Your task to perform on an android device: Although I've owned sports shoes in the past, I'm looking for Puma sneakers this time. For Puma-branded sneakers, use the Shopclues app.
Image 0: 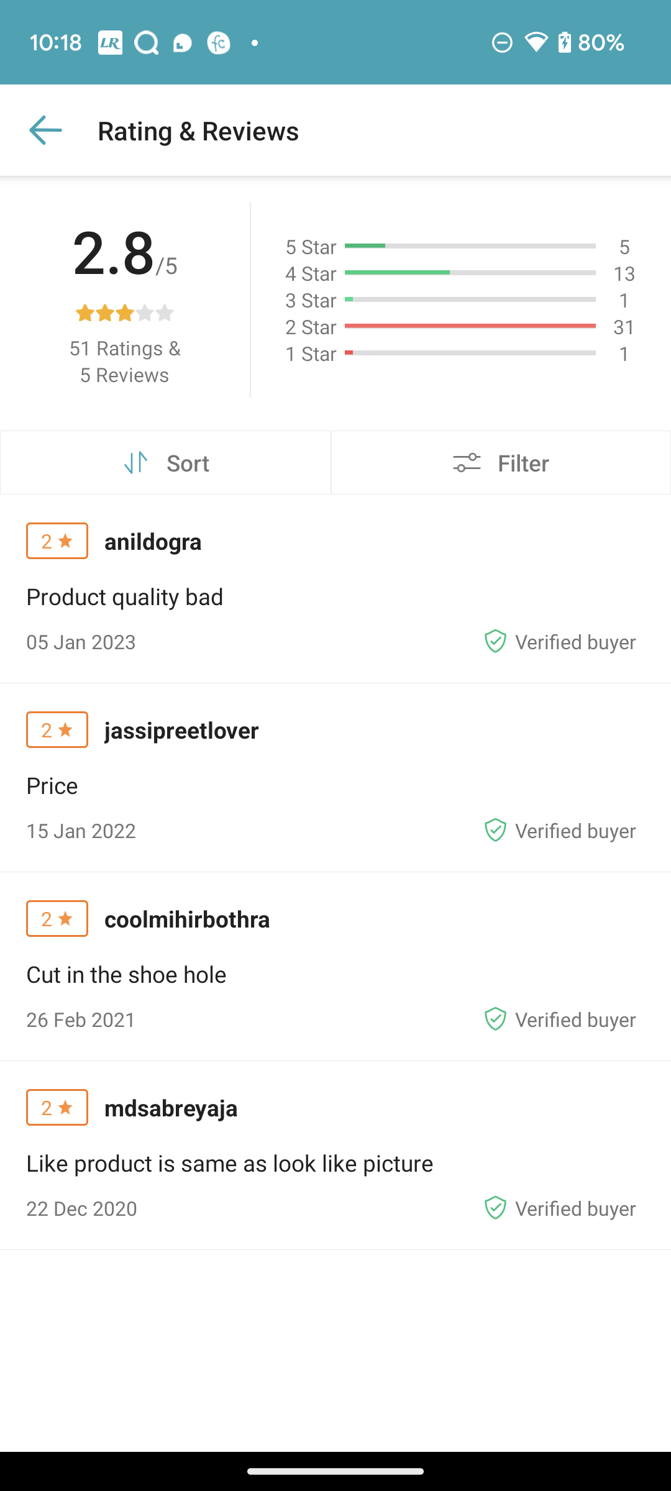
go back to the previous page
Step 0: press back button
Image 1: 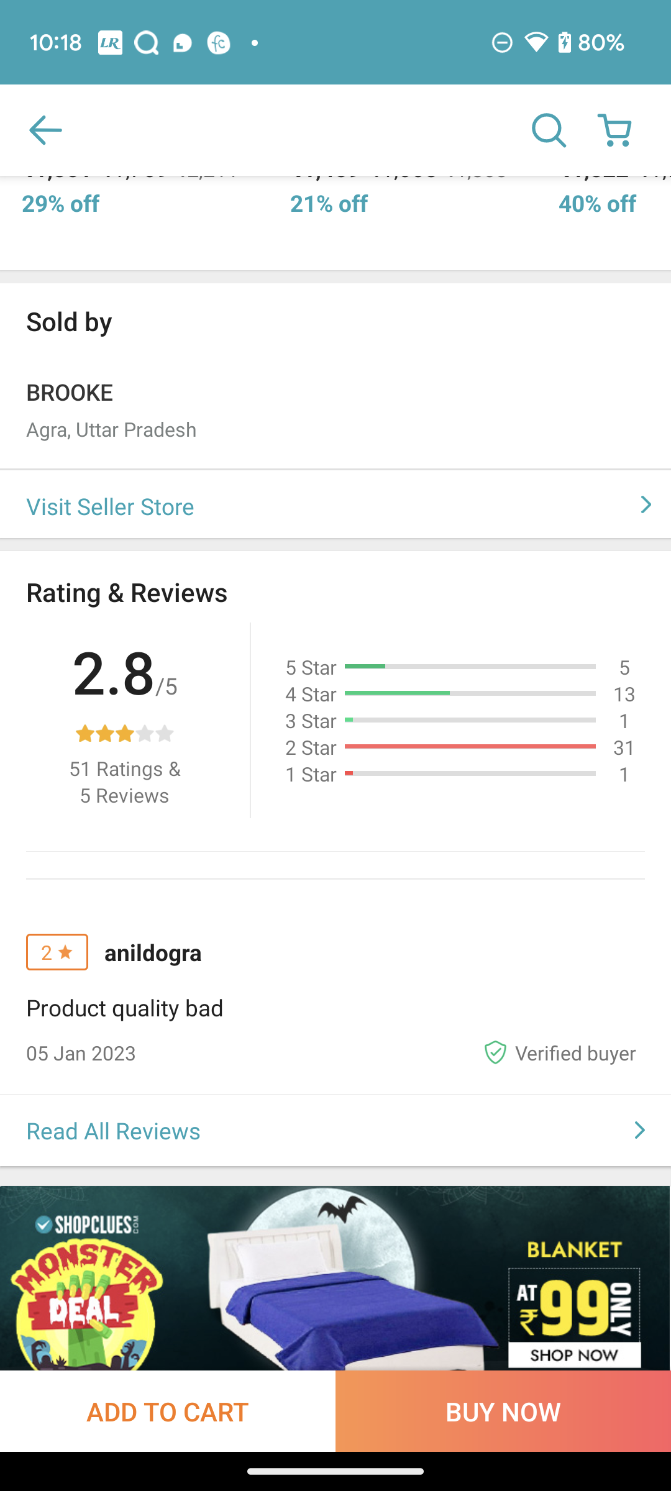
go back to the previous page
Step 1: press back button
Image 2: 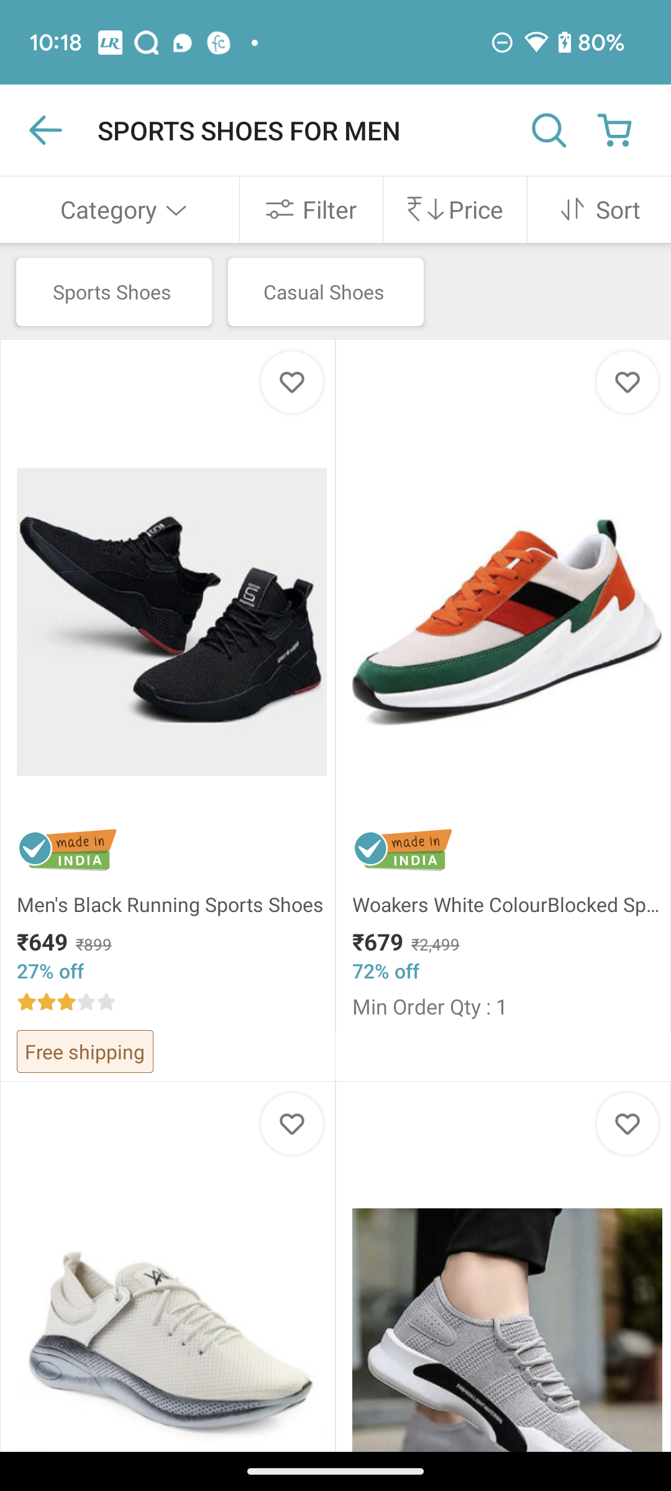
Click on the Filter section at the top of the screen
Step 2: click (311, 209)
Image 3: 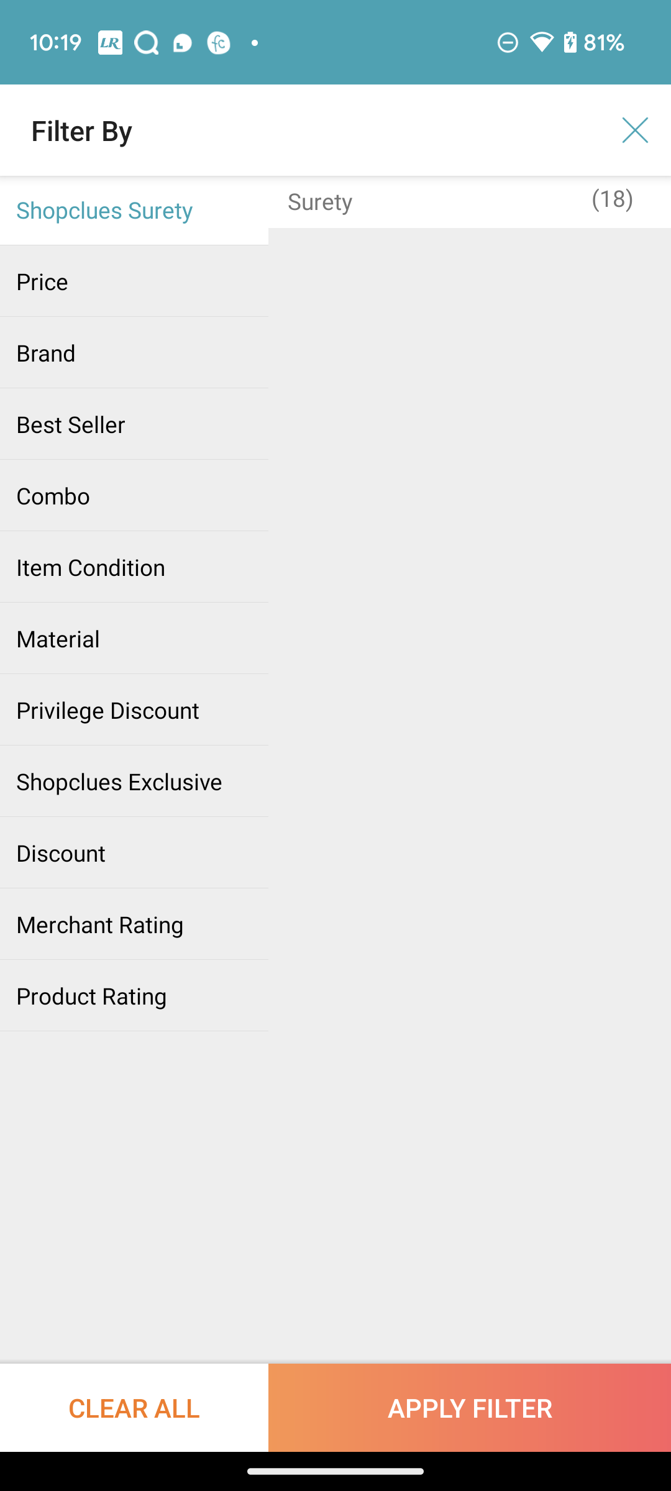
Click on Brand Filter
Step 3: click (134, 352)
Image 4: 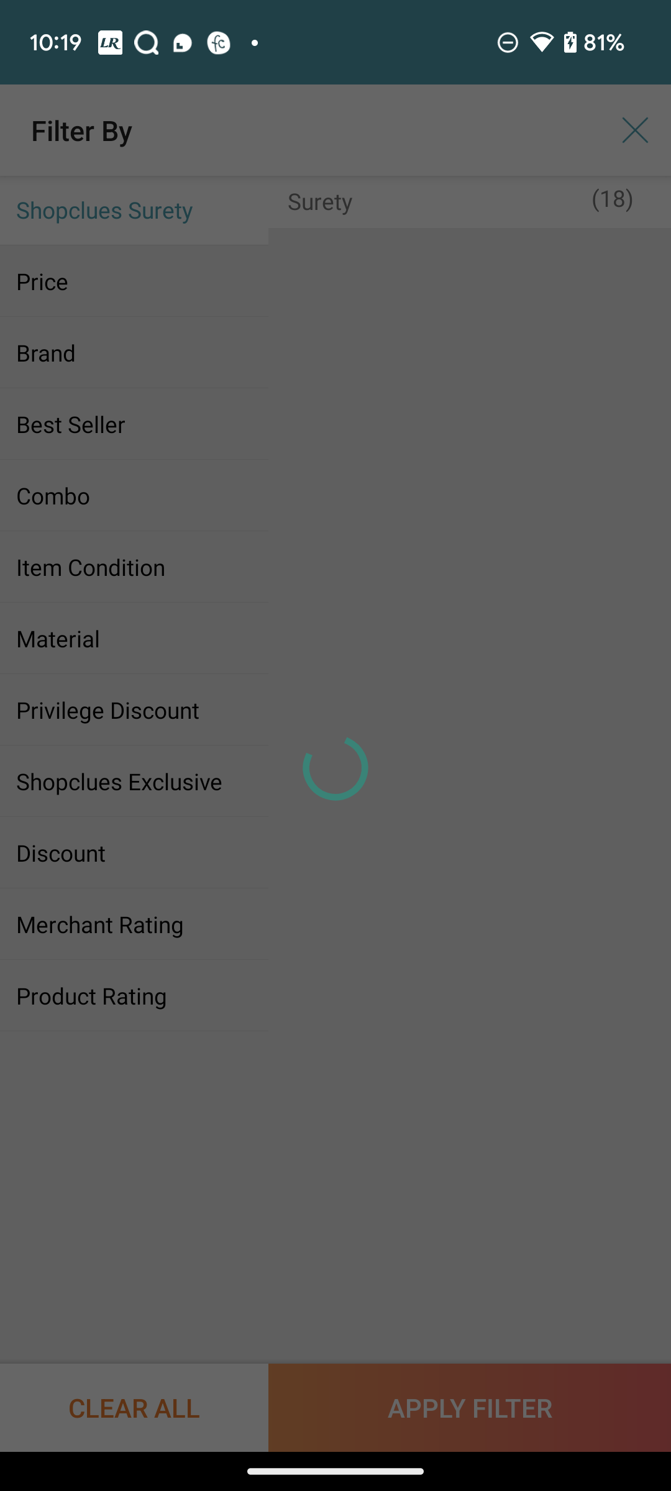
Click on Brand Filter
Step 4: wait
Image 5: 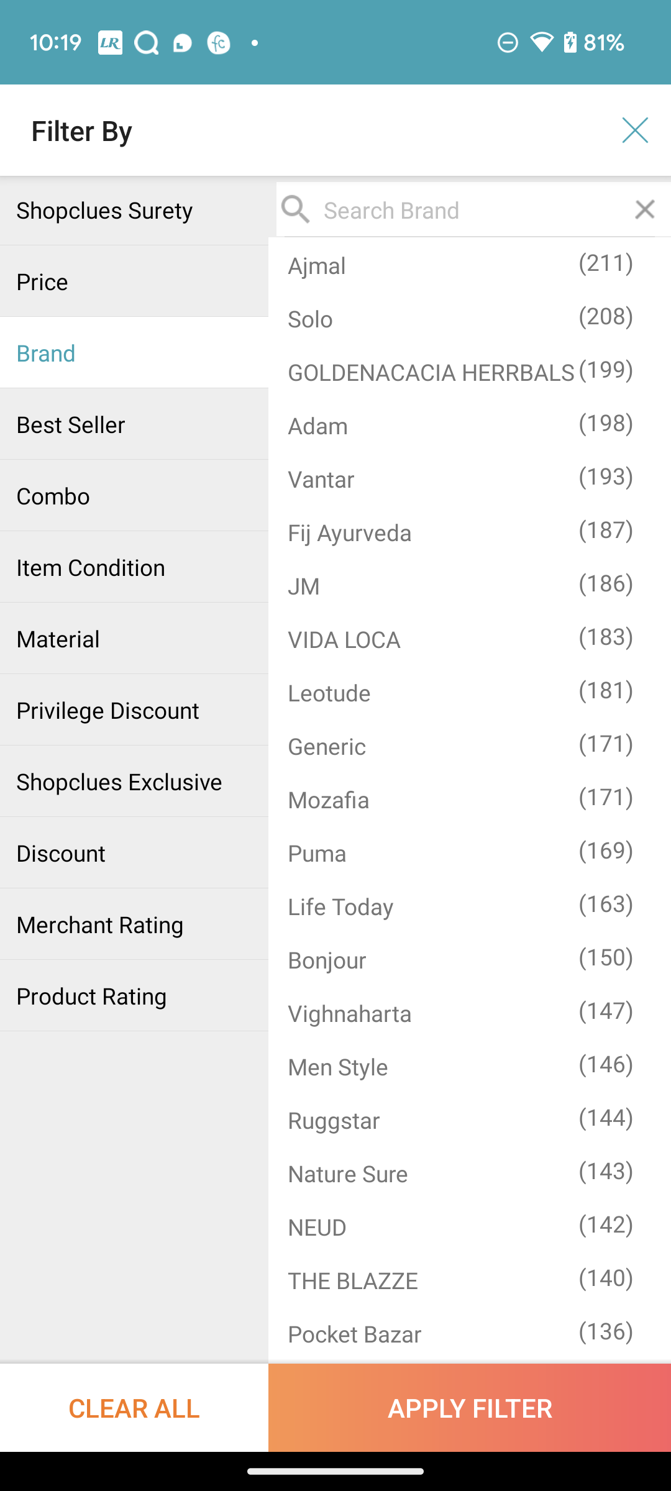
Click on PUMA Brand
Step 5: click (317, 852)
Image 6: 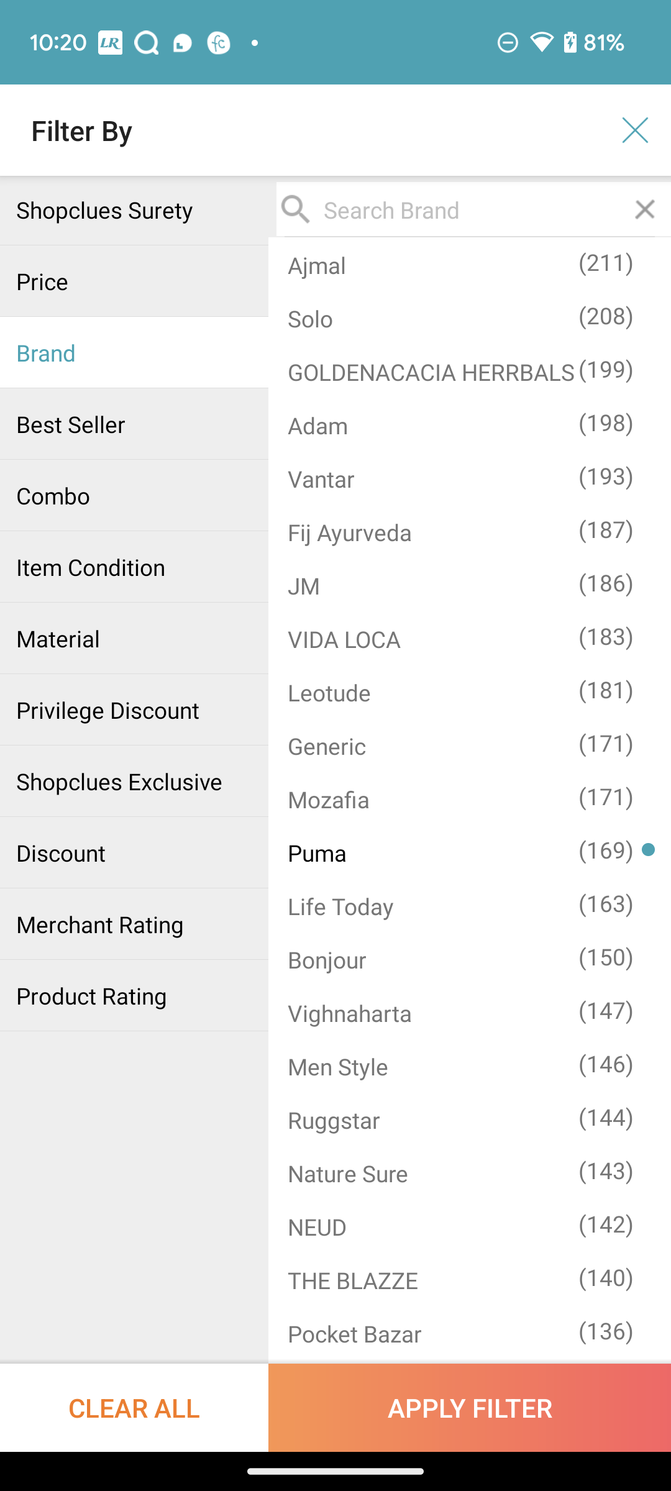
Click on APPLY FILTER at the bottom of the screen
Step 6: click (470, 1407)
Image 7: 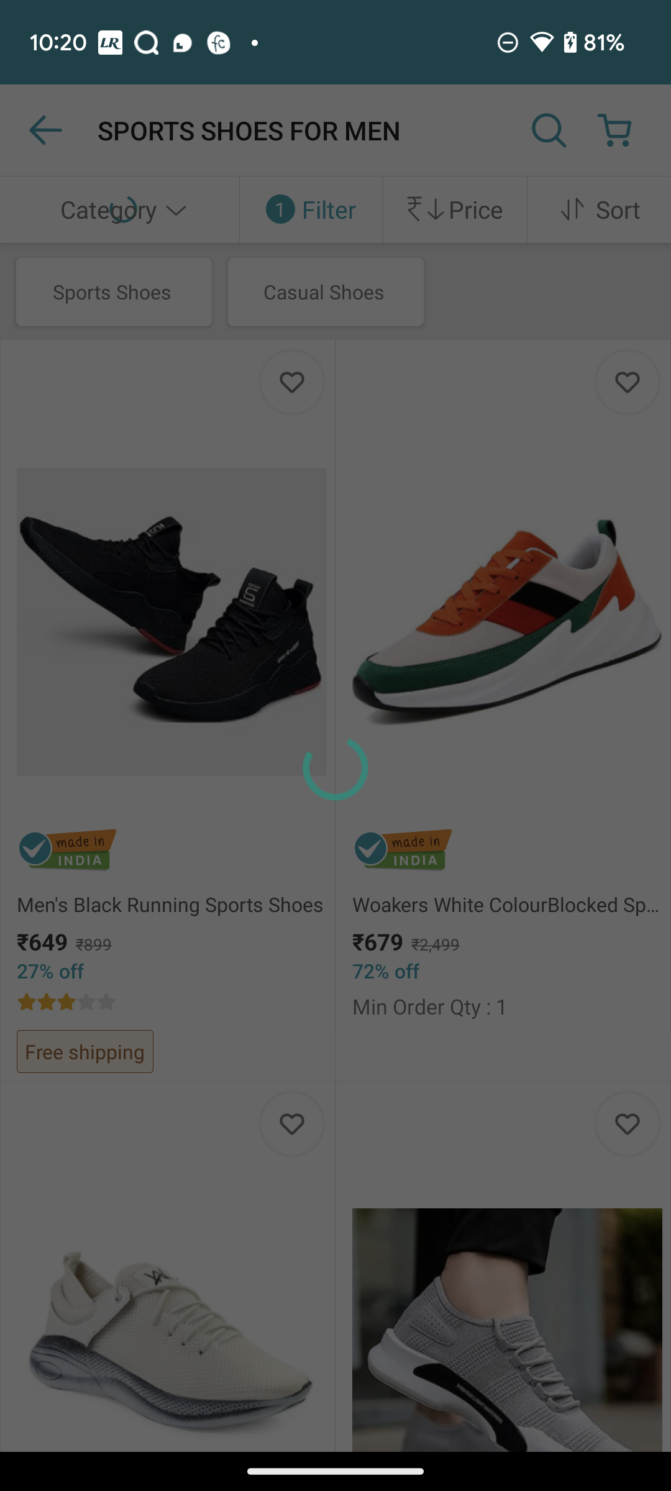
Click on APPLY FILTER at the bottom of the screen
Step 7: wait